Your task to perform on an android device: Open Traillink app and search for trails near 98110, Sort by distance and Set the Trail Length up to 20 miles
Image 0: 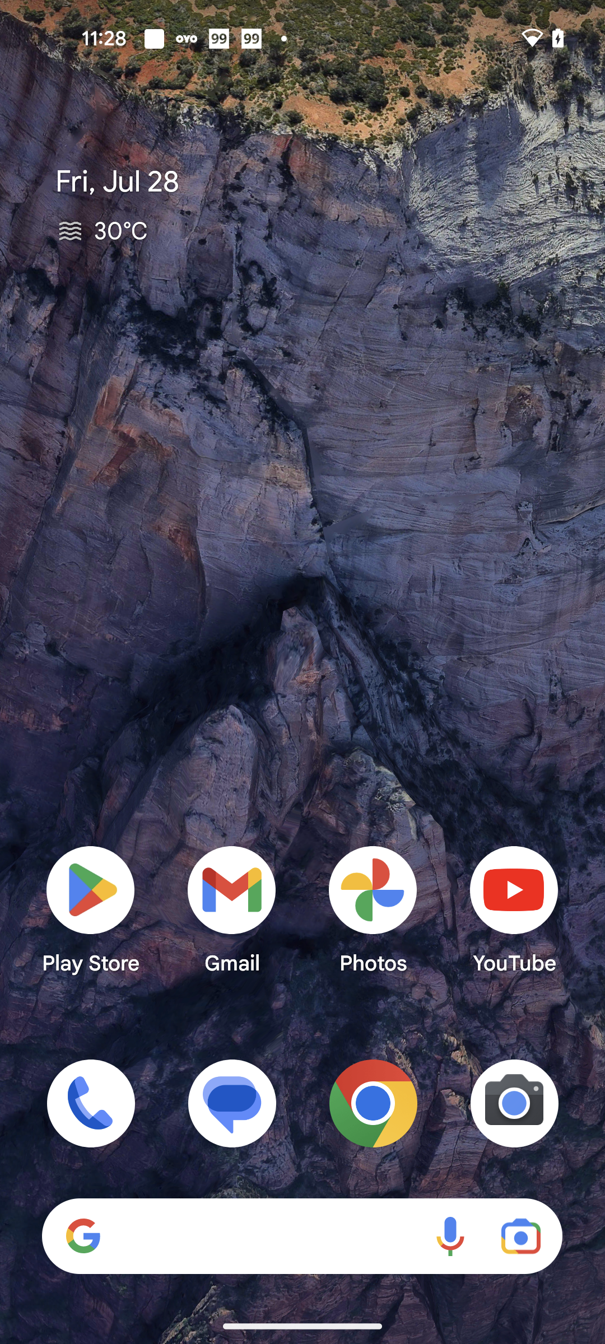
Open TrailLink app
Step 0: open app "TrailLink"
Image 1: 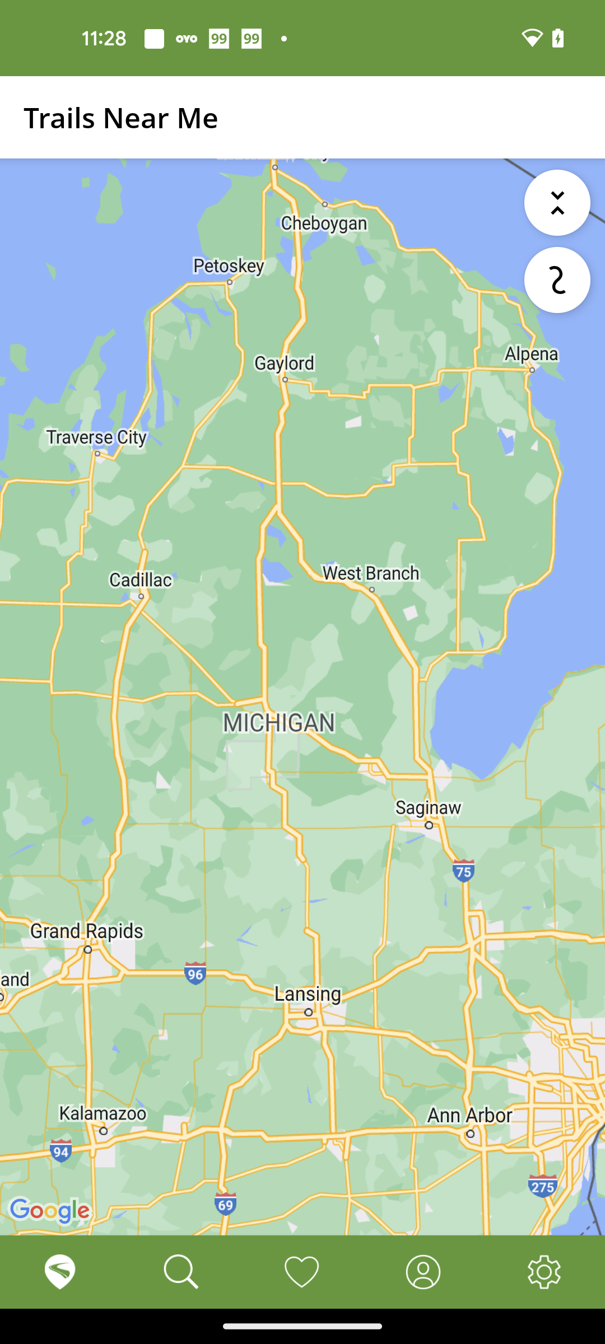
Go to the Search tab at the bottom of the screen
Step 1: click (179, 1261)
Image 2: 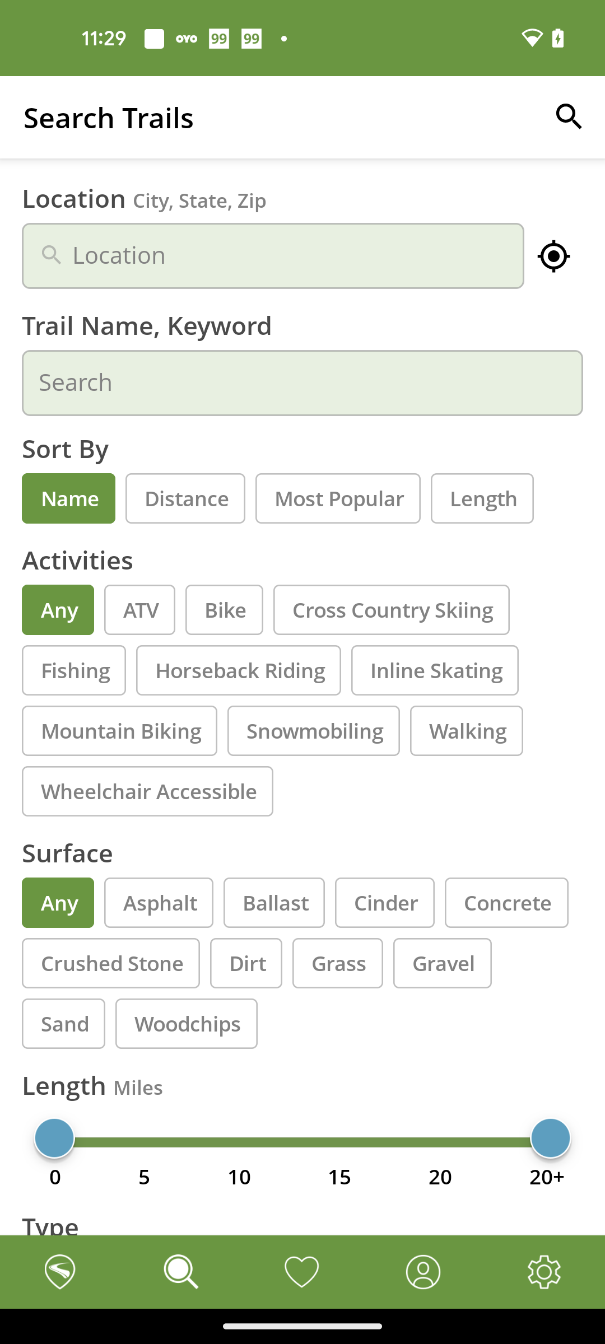
Click on the Location Search bar
Step 2: click (273, 256)
Image 3: 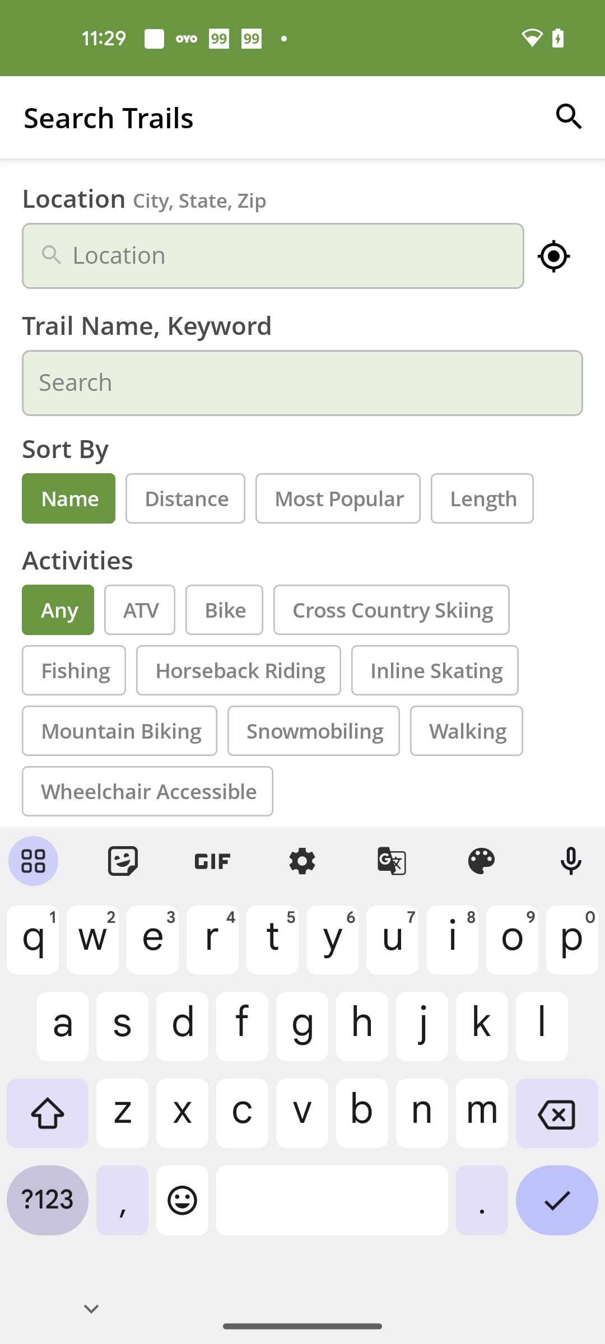
Search for Zip code 98110
Step 3: type "98110"
Image 4: 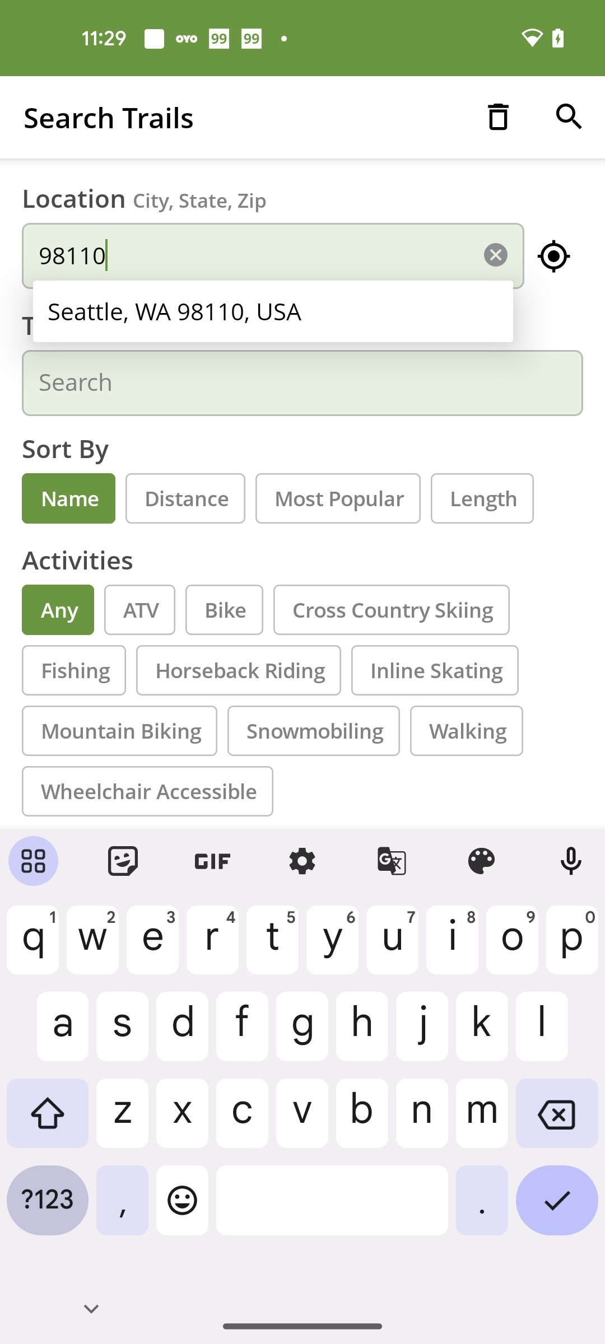
Click the first Suggested location
Step 4: click (273, 311)
Image 5: 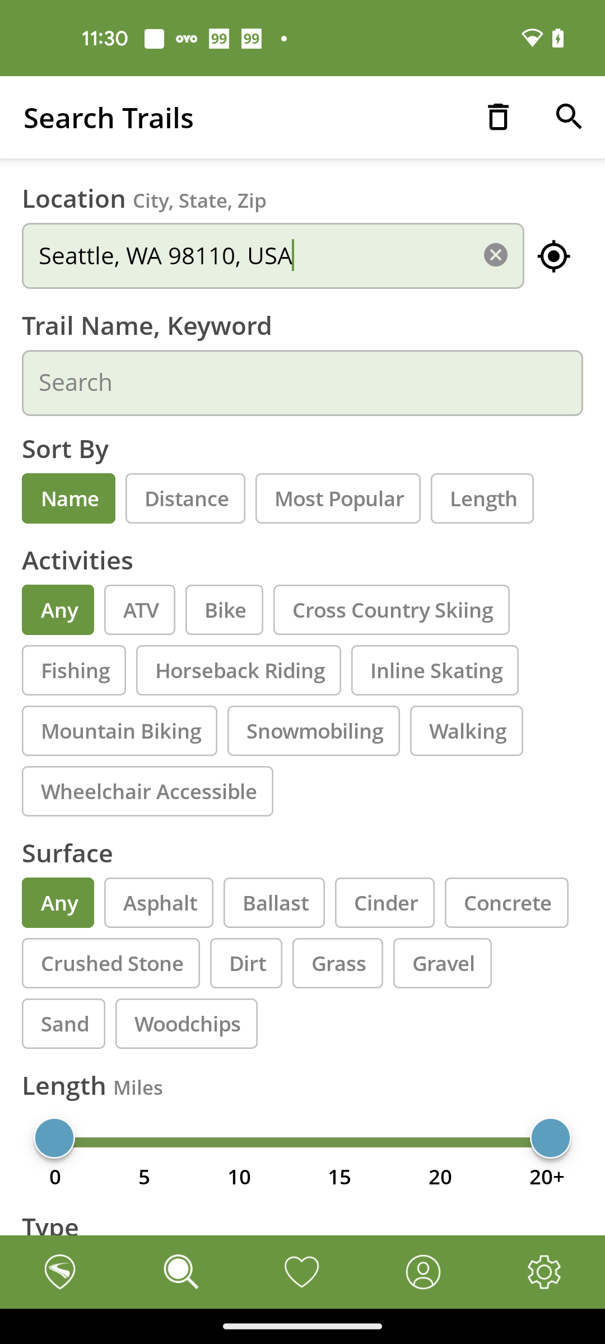
Select the Distance option Under sort by
Step 5: click (185, 498)
Image 7: 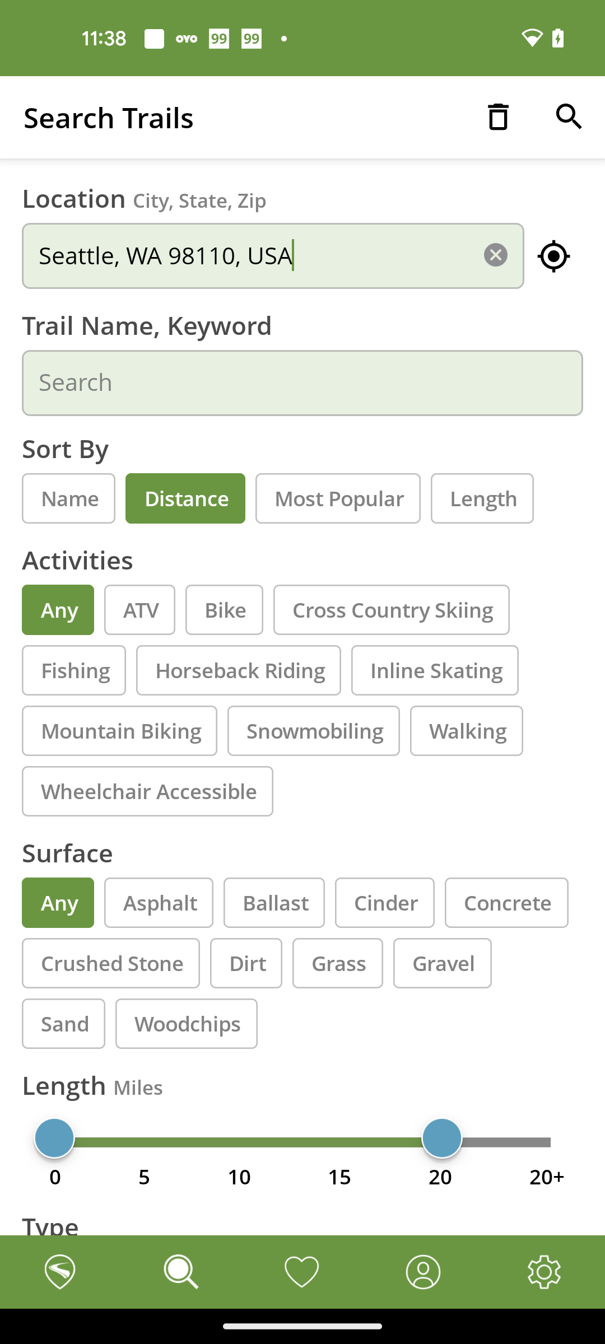
Click on the search icon at the top right corner of the screen
Step 7: click (569, 117)
Image 8: 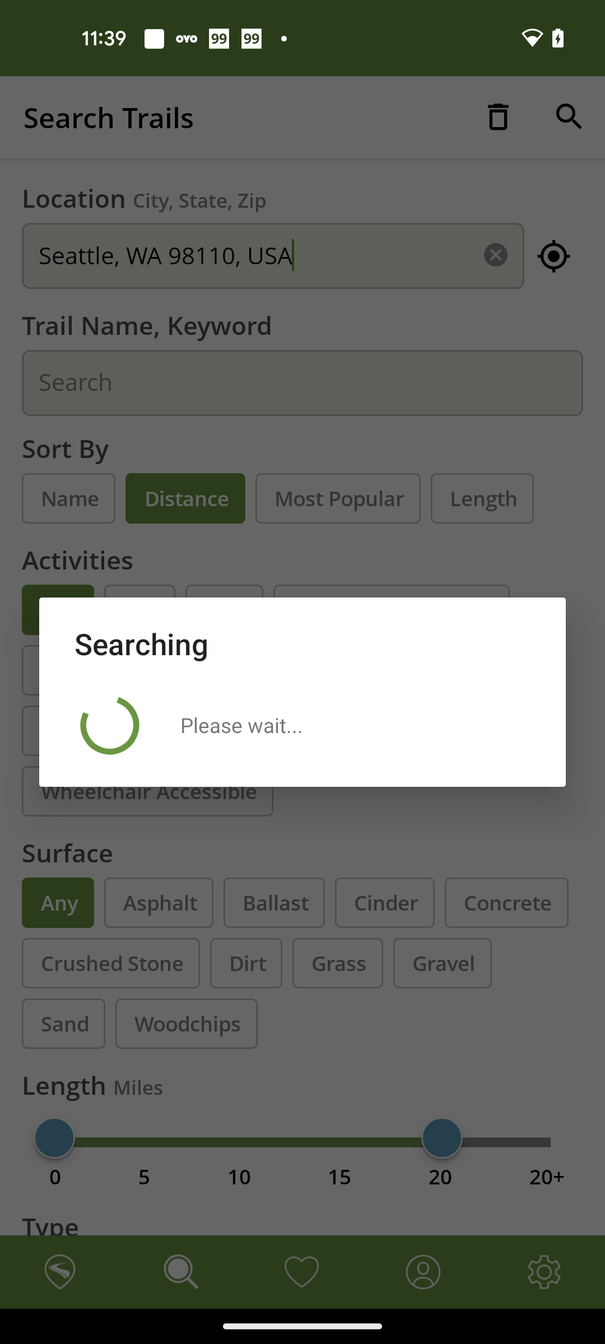
Click on the search icon at the top right corner of the screen
Step 8: wait